Your task to perform on an android device: I want to check the bus timetable so that I can make sure the timing corresponds with my planned arrival time of 9:00 am
Image 0: 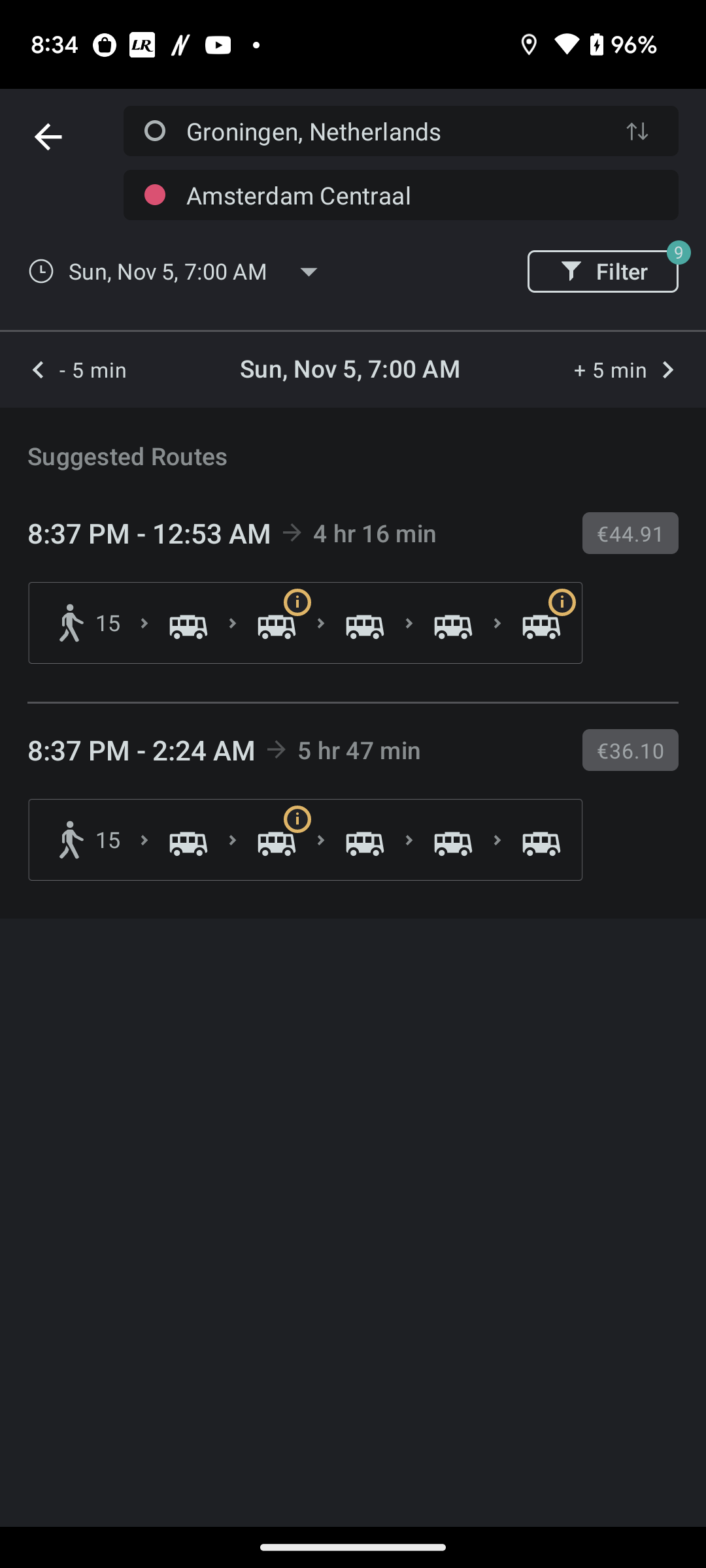
Click on the first suggested bus
Step 0: click (353, 594)